Your task to perform on an android device: Snooze the reminder underdogs for 10 minutes in the critical category 
Image 0: 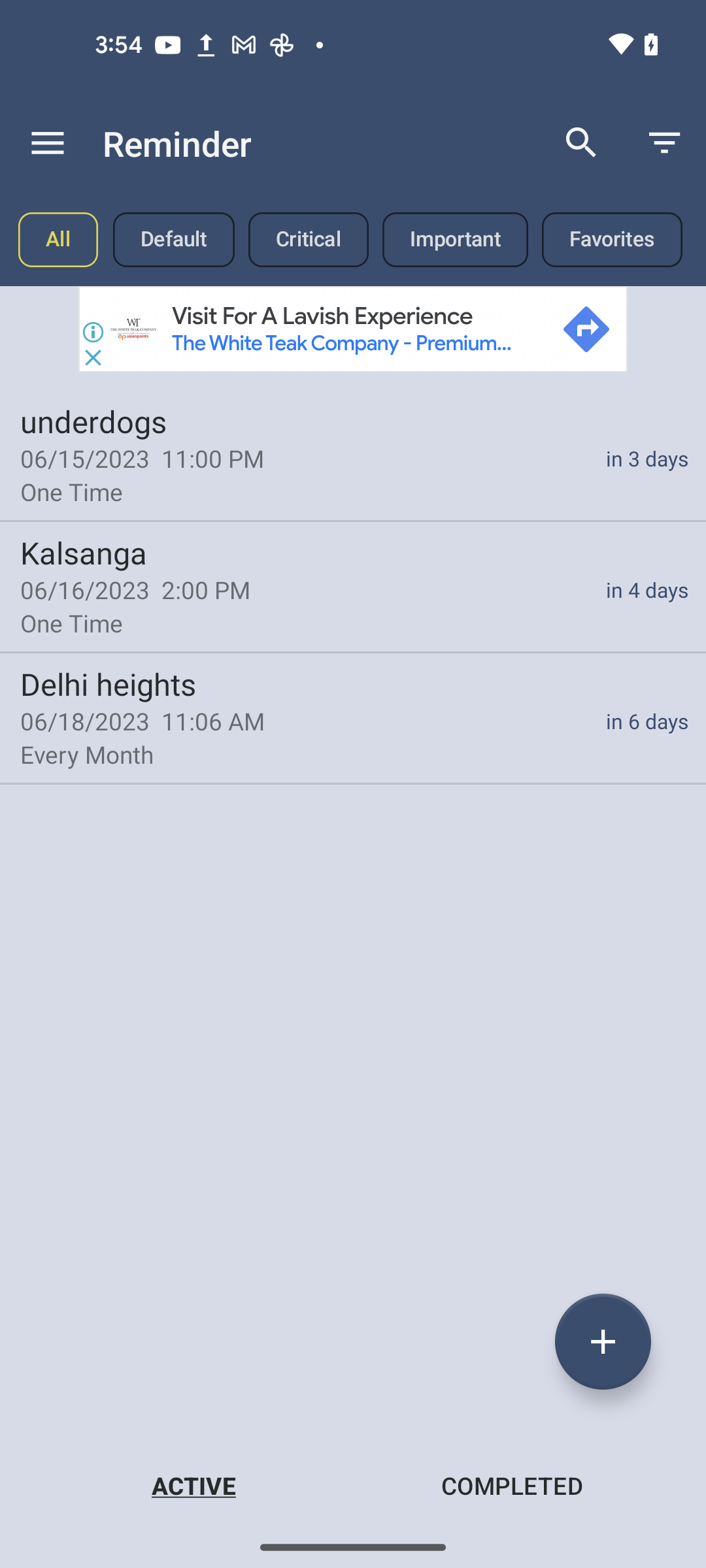
click on the underdogs reminders
Step 0: click (353, 453)
Image 1: 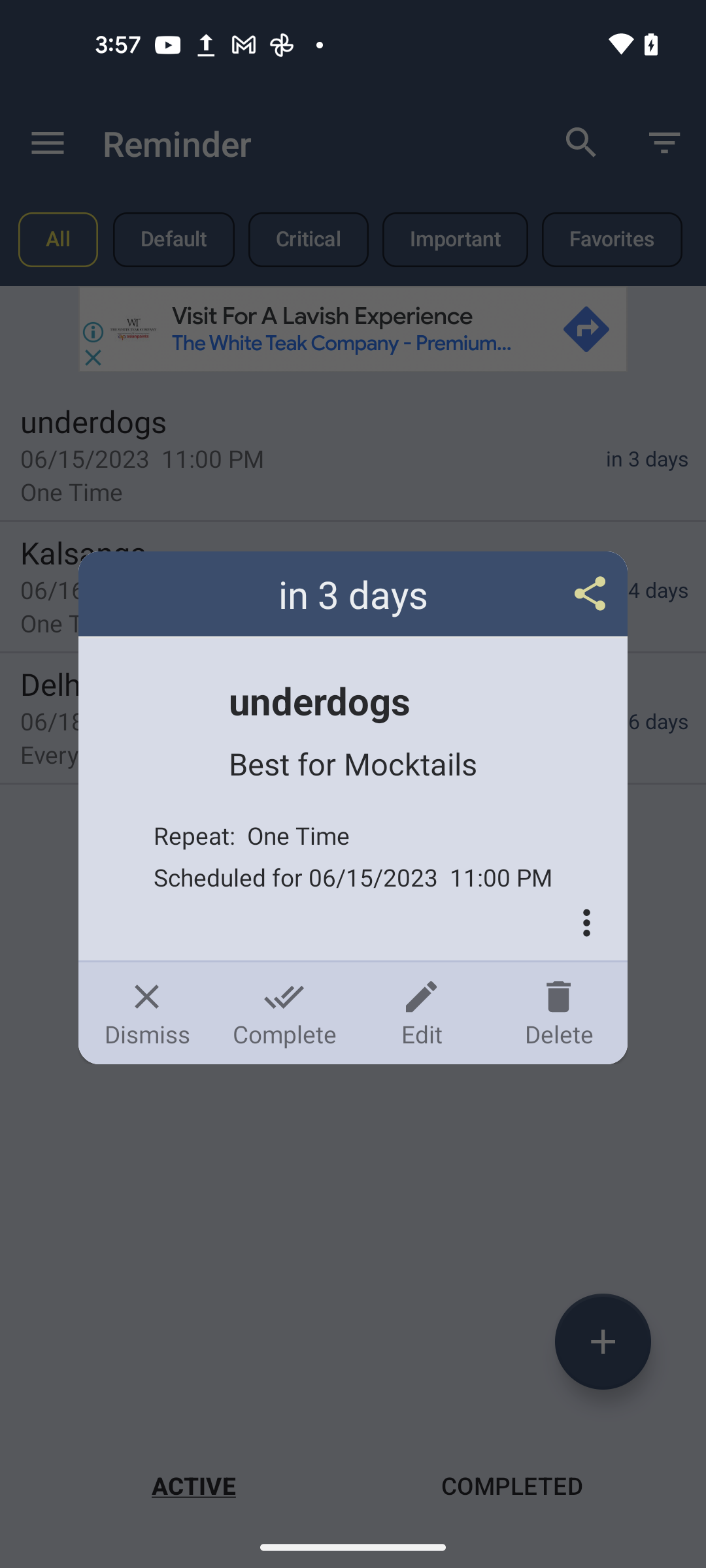
click on the Edit icon 
Step 1: click (421, 1013)
Image 3: 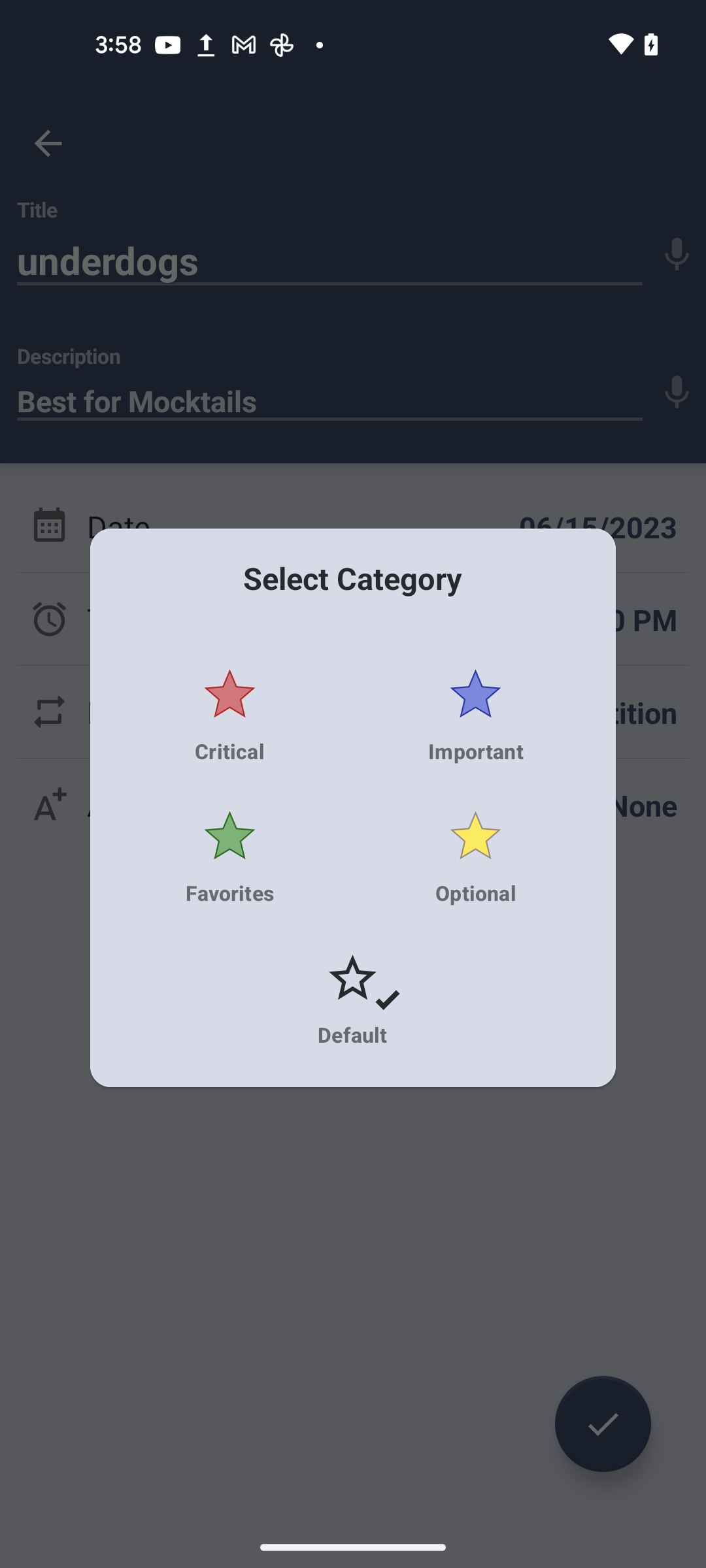
click on the critical category
Step 3: click (229, 715)
Image 4: 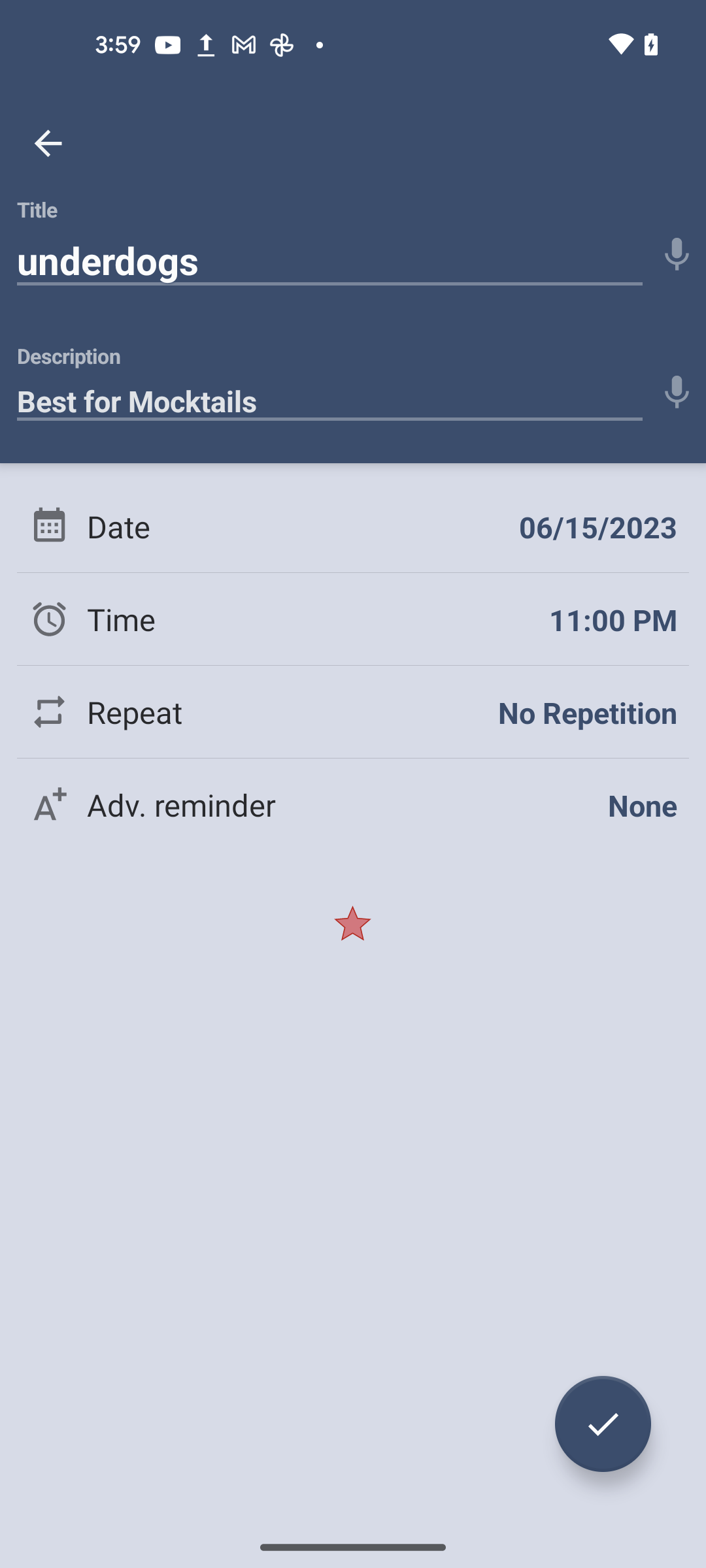
click on the tick button at the bottom right corner of the screen 
Step 4: click (603, 1424)